Your task to perform on an android device: I have started the first lesson. I found it very useful for me now I want to complete this lesson
Image 43: 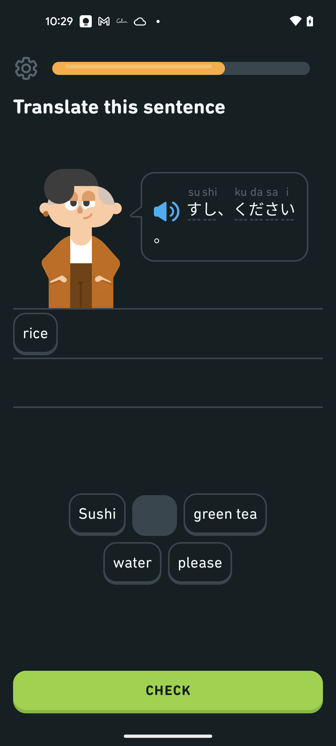
Click on the rice tab
Step 43: click (35, 333)
Image 44: 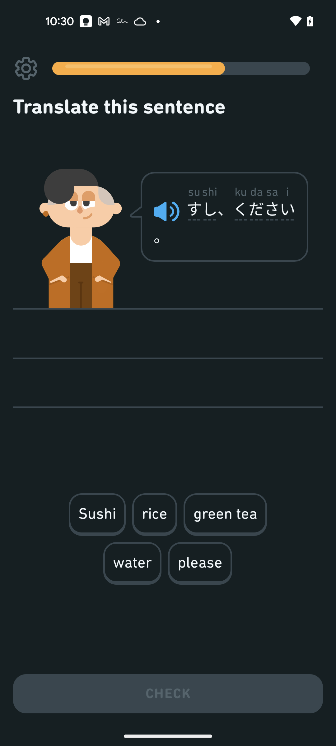
Click on the Sushi tab
Step 44: click (97, 513)
Image 45: 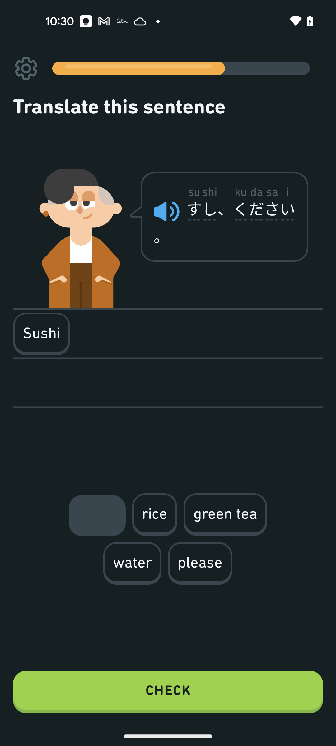
Click on the please tab
Step 45: click (200, 562)
Image 46: 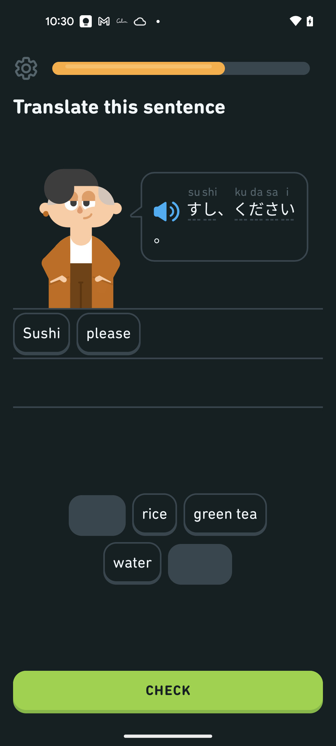
Click on the CHECK button at the bottom
Step 46: click (168, 692)
Image 47: 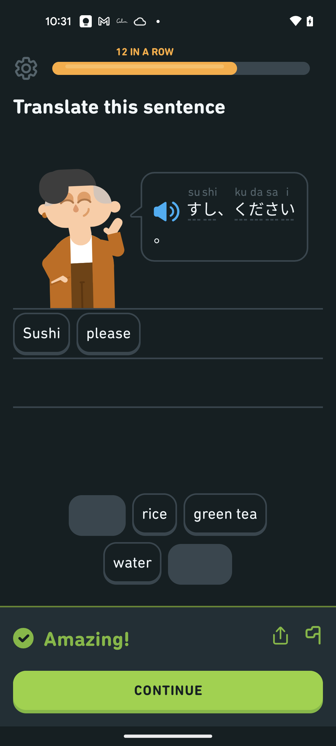
Click on the CONTINUE button at the bottom
Step 47: click (168, 692)
Image 49: 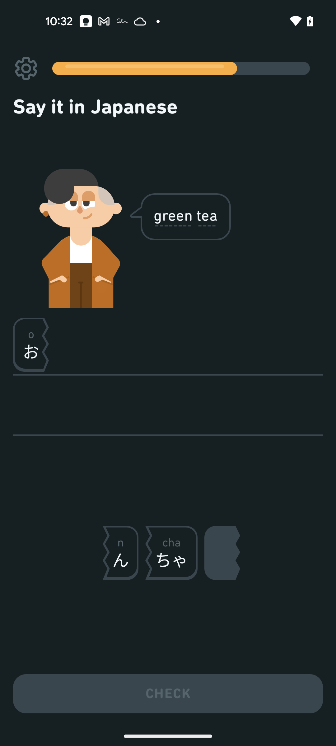
Click on the cha tab
Step 49: click (171, 553)
Image 51: 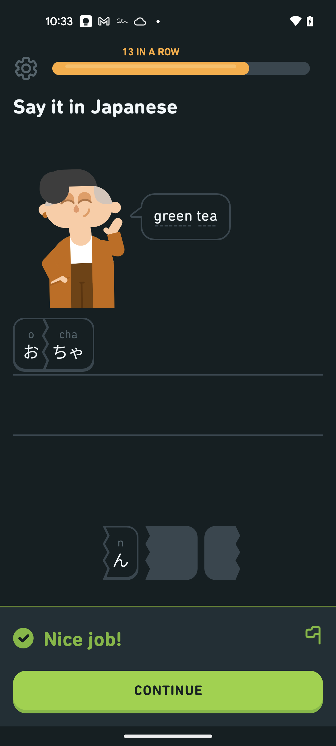
Click on the CONTINUE button at the bottom
Step 51: click (168, 692)
Image 54: 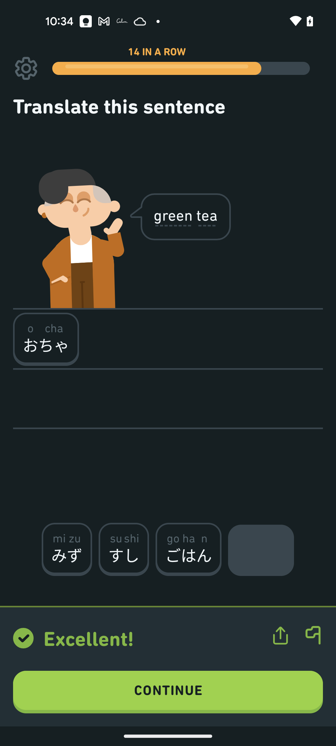
Click on the CONTINUE button at the bottom
Step 54: click (168, 692)
Image 55: 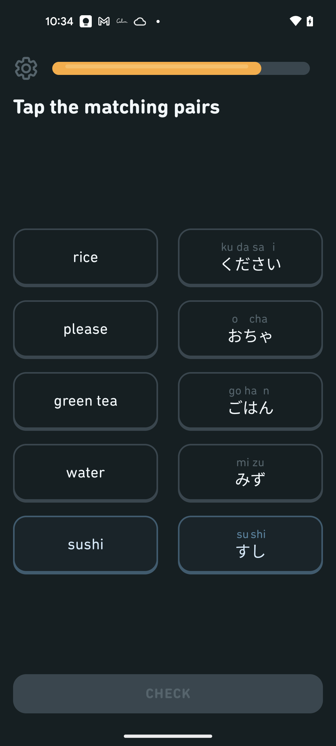
Click on the rice tab
Step 55: click (85, 257)
Image 56: 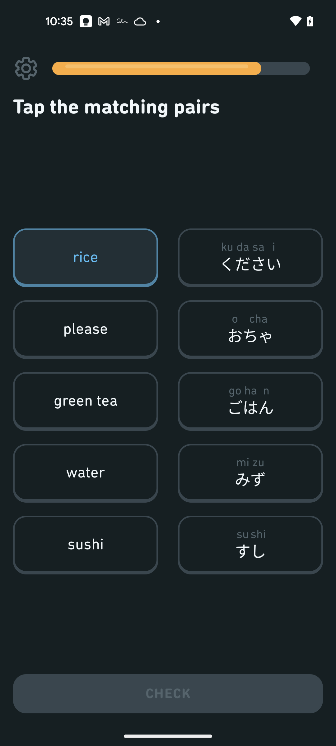
Click on the go ha n
Step 56: click (250, 400)
Image 57: 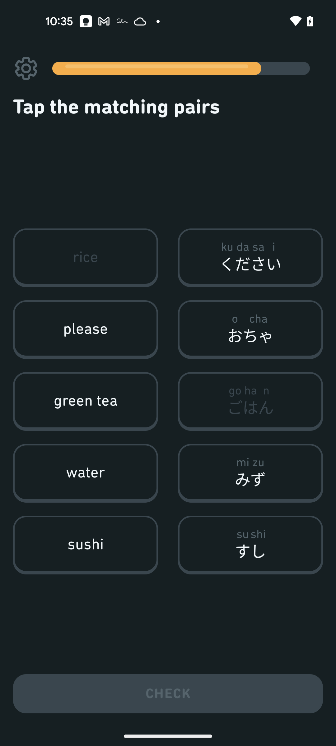
Click on the please tab
Step 57: click (86, 329)
Image 58: 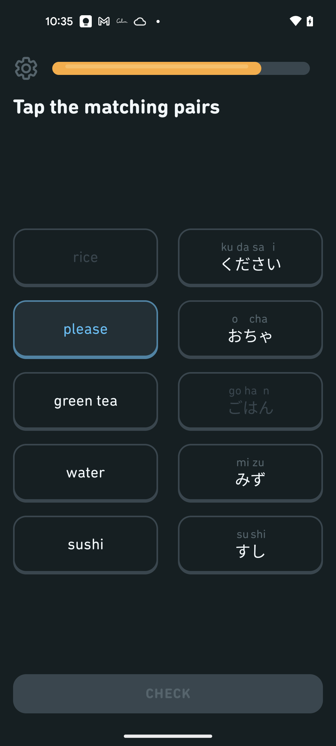
Click on the ku da sa  i
Step 58: click (250, 257)
Image 60: 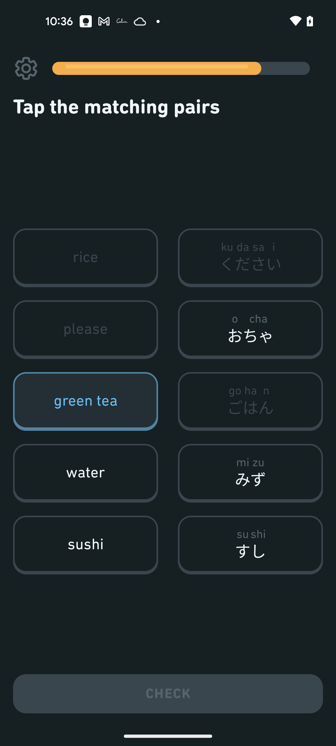
Click on the o cha
Step 60: click (250, 329)
Image 61: 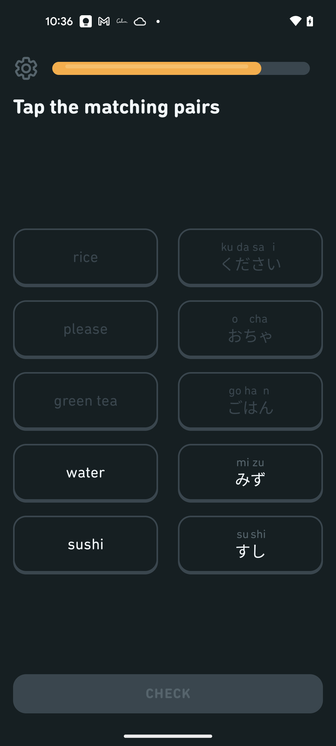
Click on the water tab
Step 61: click (85, 472)
Image 62: 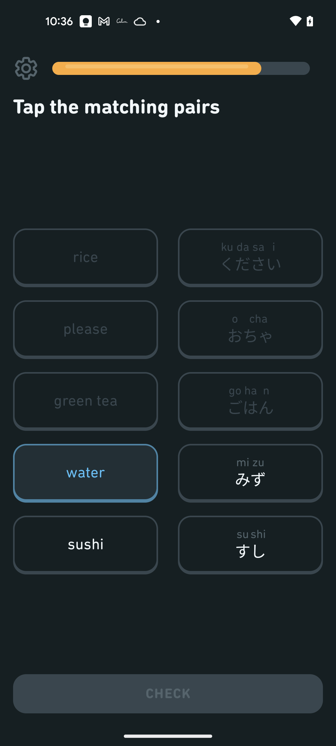
Click on the mi zu tab
Step 62: click (250, 472)
Image 63: 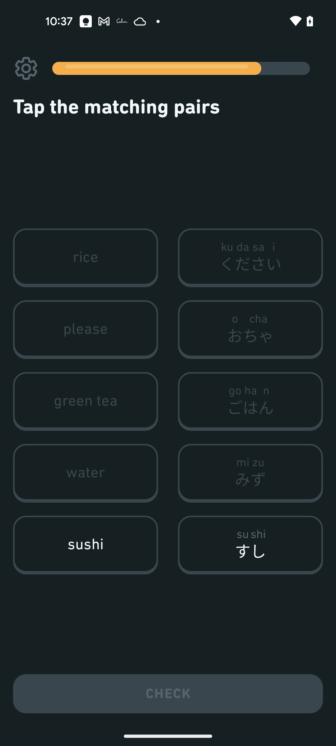
Click on the sushi tab left to the japanese sushi tab
Step 63: click (86, 544)
Image 64: 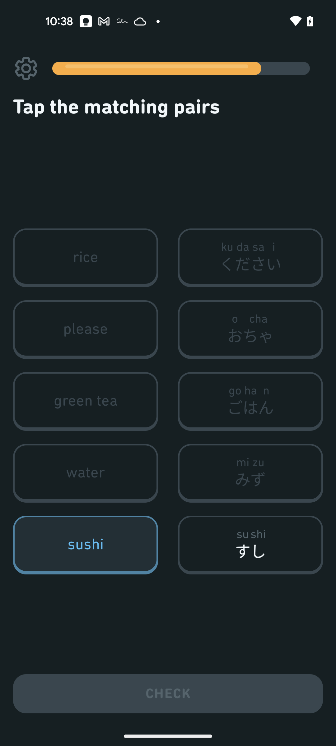
Click on the Japanese sushi tab
Step 64: click (250, 544)
Image 65: 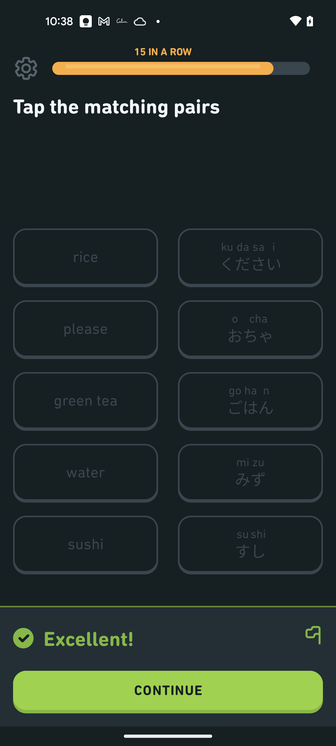
Click on the CONTINUE button at the bottom
Step 65: click (168, 692)
Image 66: 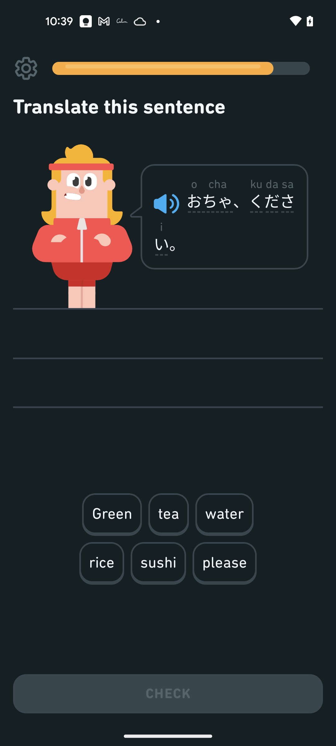
Click on the Green tab
Step 66: click (112, 513)
Image 67: 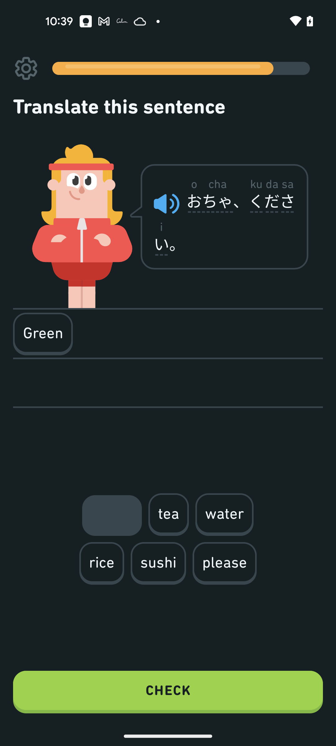
Click on the tea tab
Step 67: click (169, 513)
Image 68: 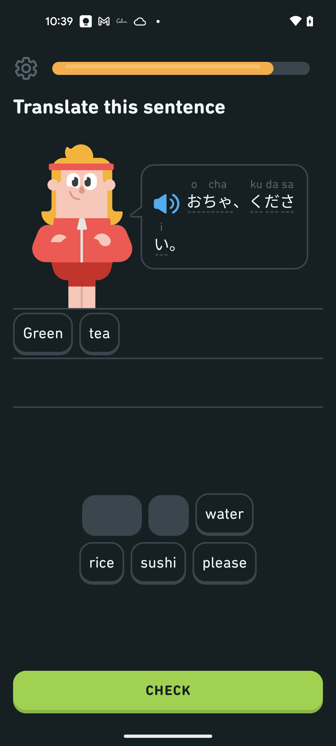
Click on the please tab
Step 68: click (225, 562)
Image 69: 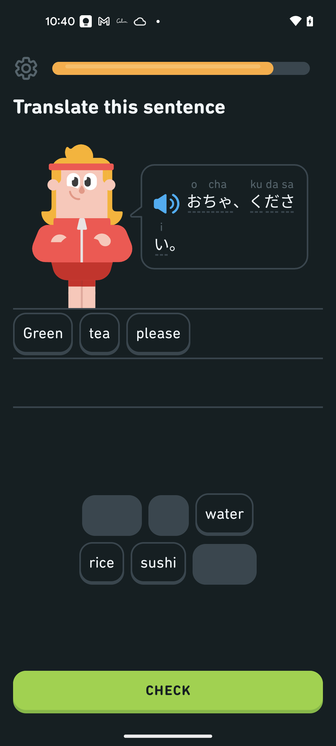
Click on the CHECK button at the bottom
Step 69: click (168, 692)
Image 70: 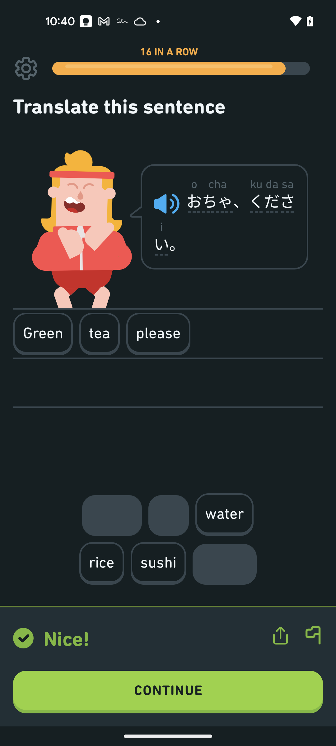
Click on the CONTINUE button at the bottom
Step 70: click (168, 692)
Image 71: 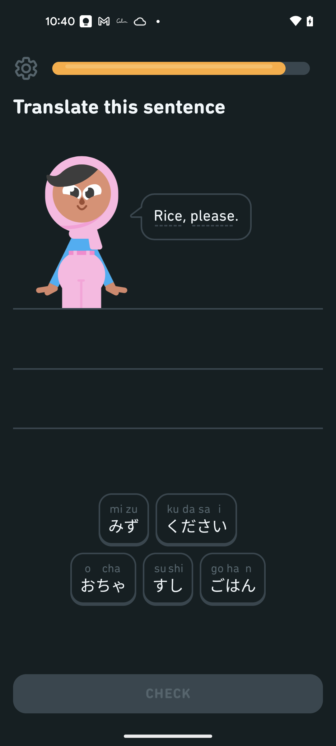
Click on the go ha n tab
Step 71: click (232, 578)
Image 73: 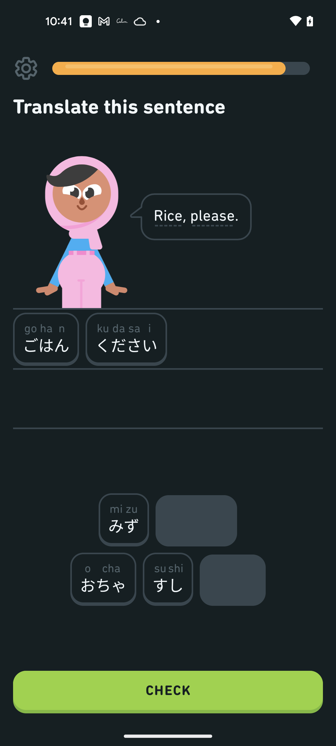
Click on the CHECK button at the bottom
Step 73: click (168, 692)
Image 74: 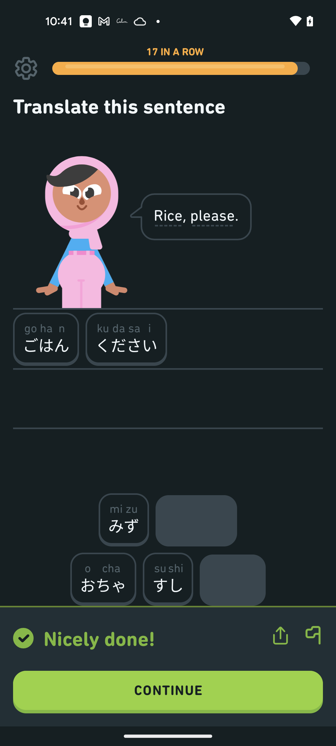
Click on the CONTINUE button at the bottom of the screen
Step 74: click (168, 692)
Image 75: 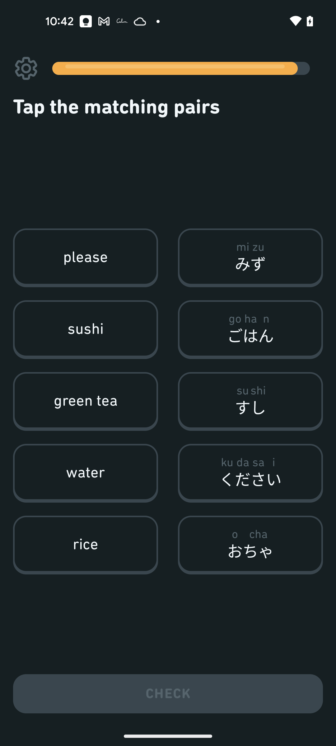
Click on the please tab
Step 75: click (86, 257)
Image 76: 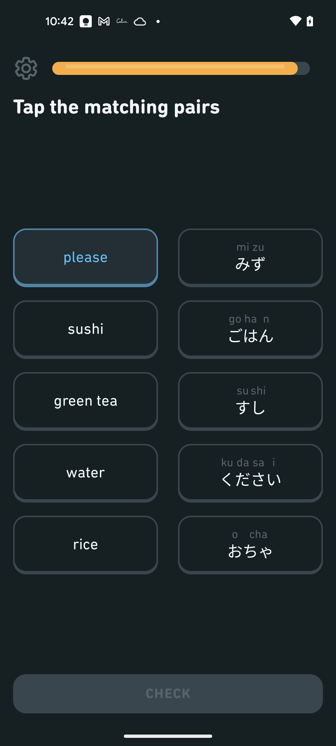
Click on the ku da sa i tab
Step 76: click (250, 472)
Image 77: 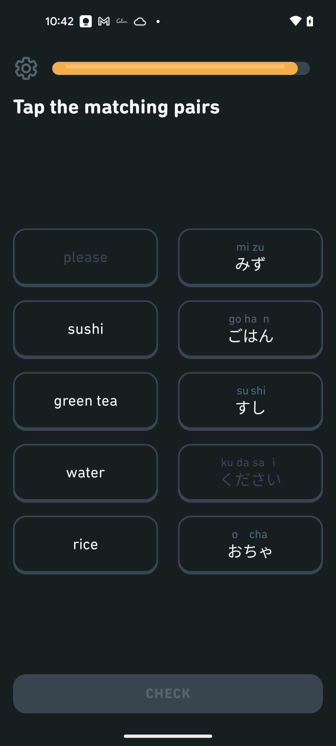
Click on the sushi tab
Step 77: click (86, 329)
Image 78: 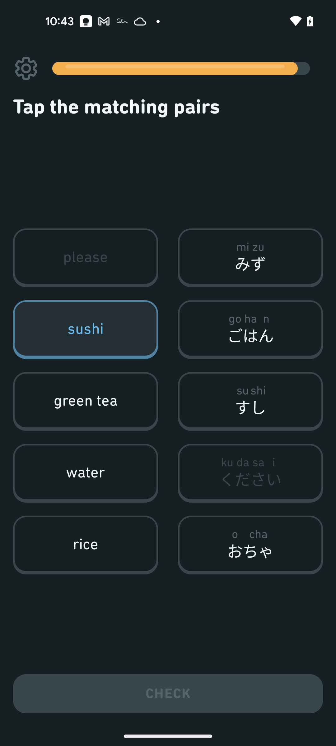
Click on the Japanese sushi tab
Step 78: click (250, 400)
Image 80: 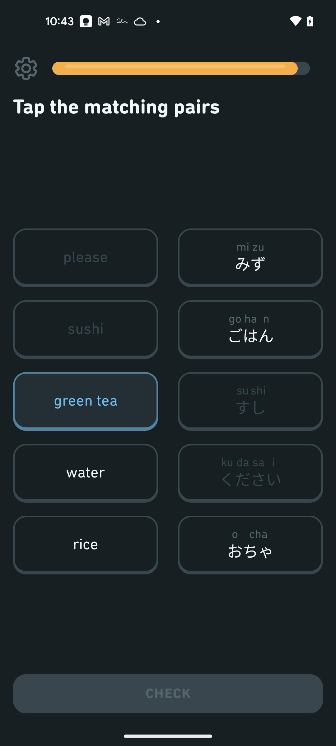
Click on the o cha tab
Step 80: click (250, 544)
Image 81: 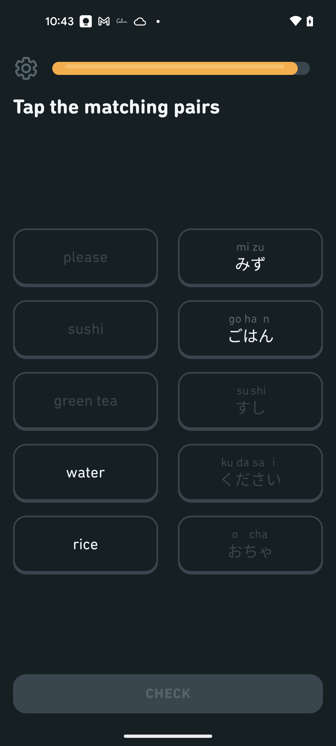
Click on the water tab
Step 81: click (85, 472)
Image 82: 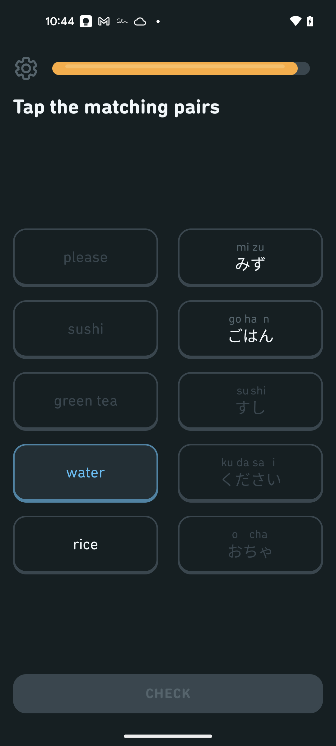
Click on the go ha n tab
Step 82: click (250, 329)
Image 83: 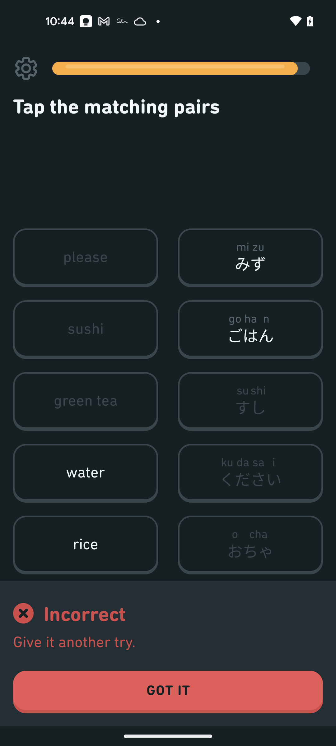
Click on the Got IT button at the bottom of the screen
Step 83: click (168, 692)
Image 84: 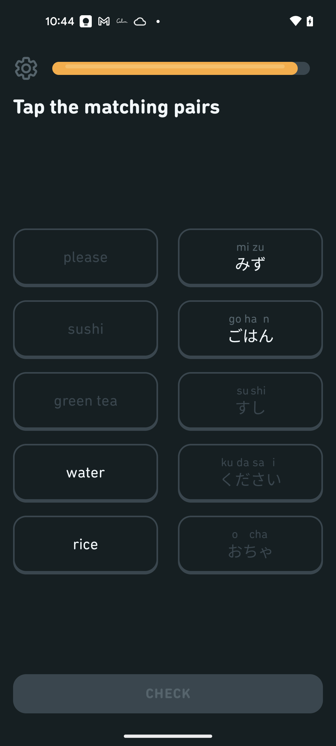
Click on the water tab
Step 84: click (85, 472)
Image 85: 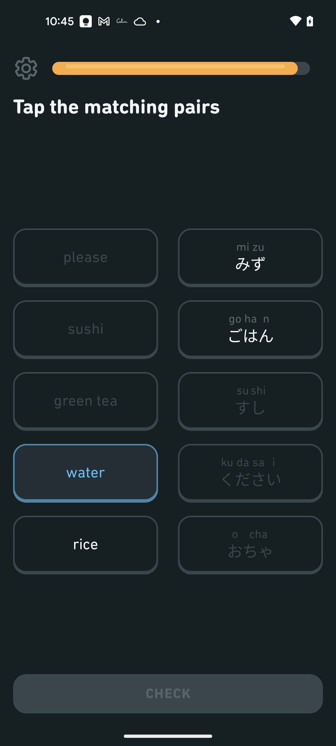
Click on the mi zu tab
Step 85: click (250, 257)
Image 86: 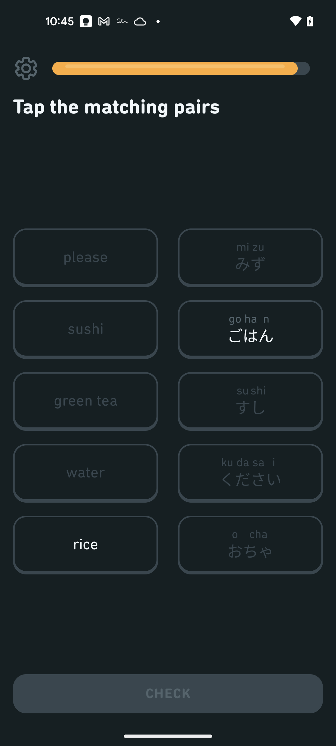
Click on the rice tab
Step 86: click (85, 544)
Image 87: 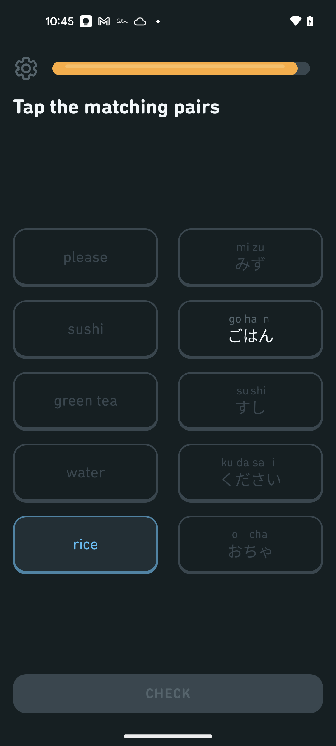
Click on the go ha n tab
Step 87: click (250, 329)
Image 88: 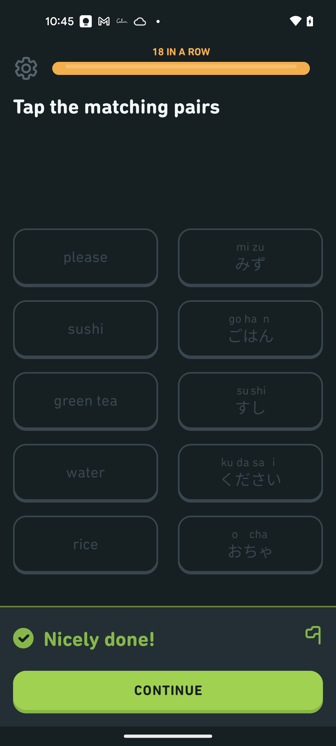
Click on the CONTINUE button at the bottom of the screen
Step 88: click (168, 692)
Image 89: 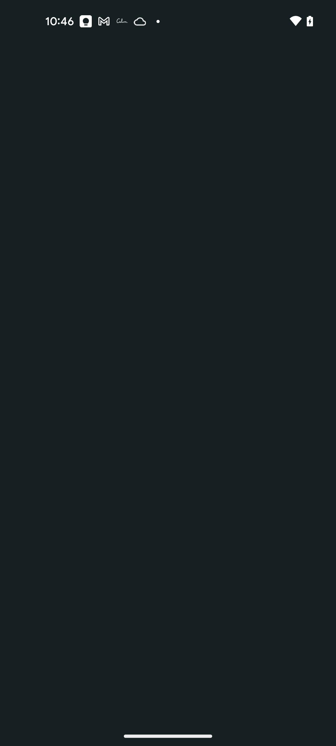
Click on the CONTINUE button at the bottom of the screen
Step 89: click (168, 692)